Your task to perform on an android device: I wish to protect my plants from the upcoming winter's extreme cold. That's why I wish to read an article on the Plantum app that offers "winter plant care tactics for surviving the cold" as inspiration.
Image 0: 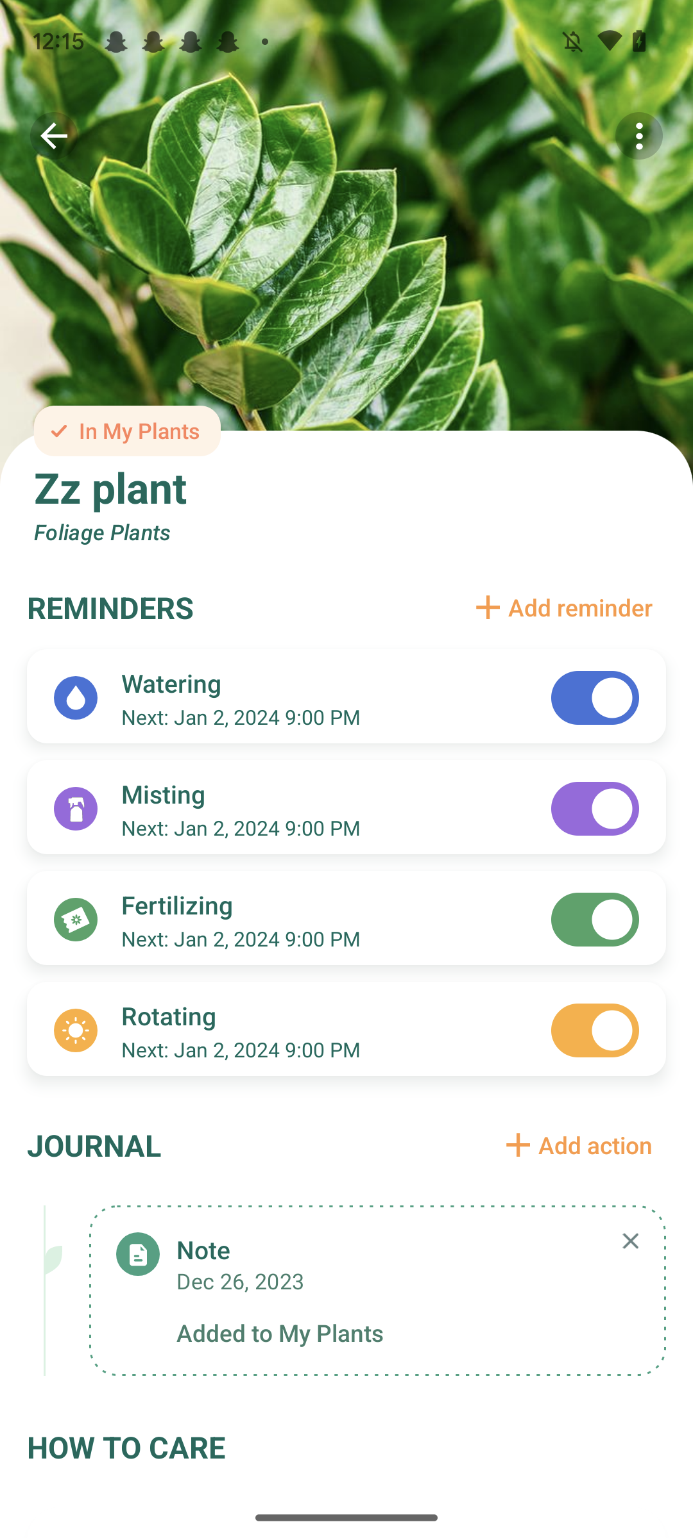
Go back to the previous page
Step 0: press back button
Image 1: 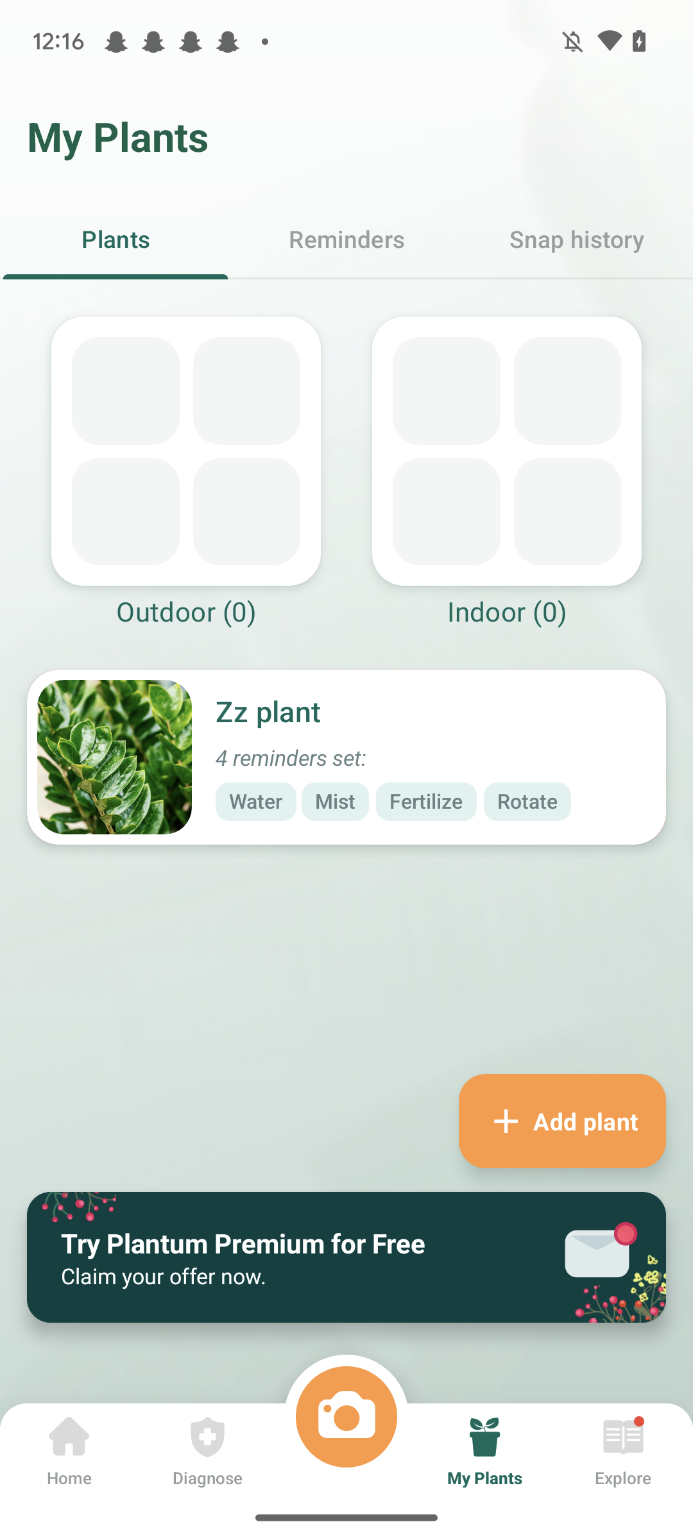
Click on Explore at the bottom of right corner
Step 1: click (624, 1452)
Image 2: 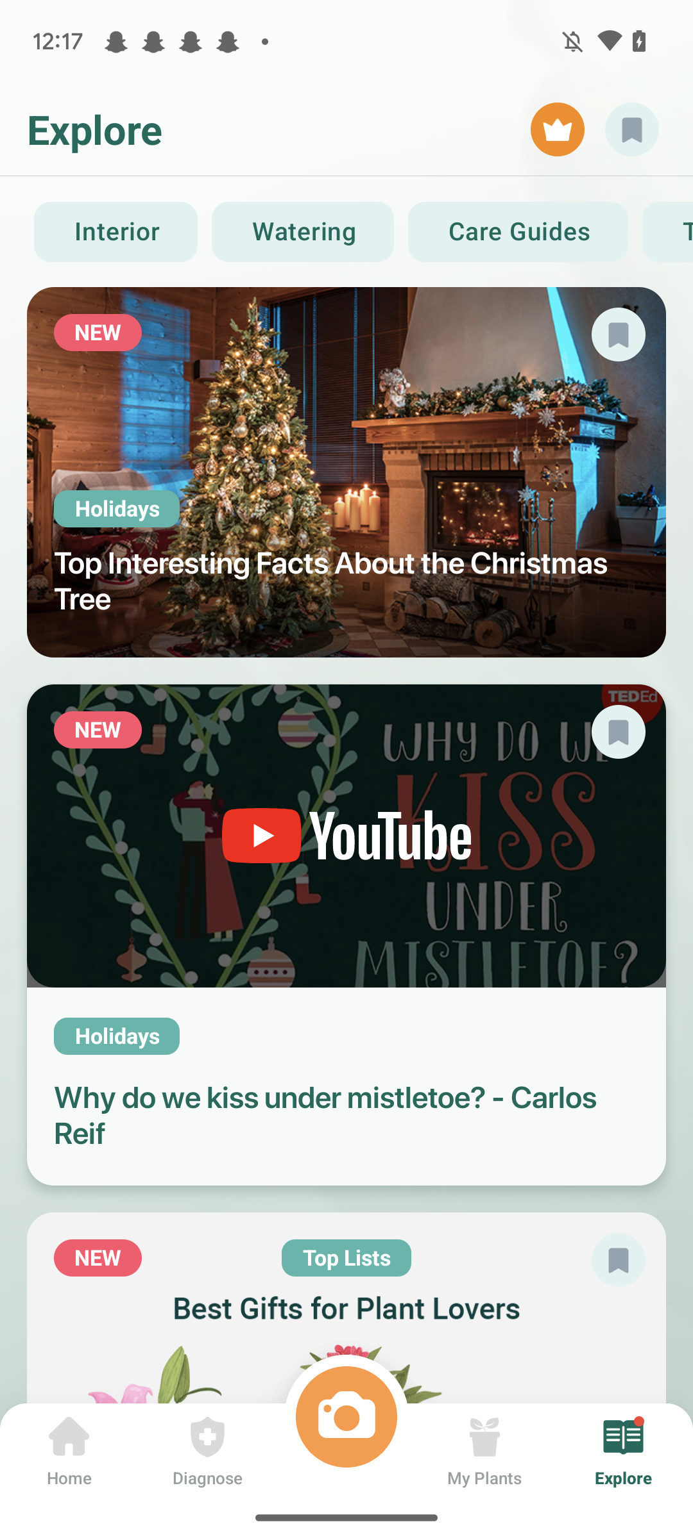
Click on Care Guides option at the top right corner of the screen
Step 2: click (518, 231)
Image 3: 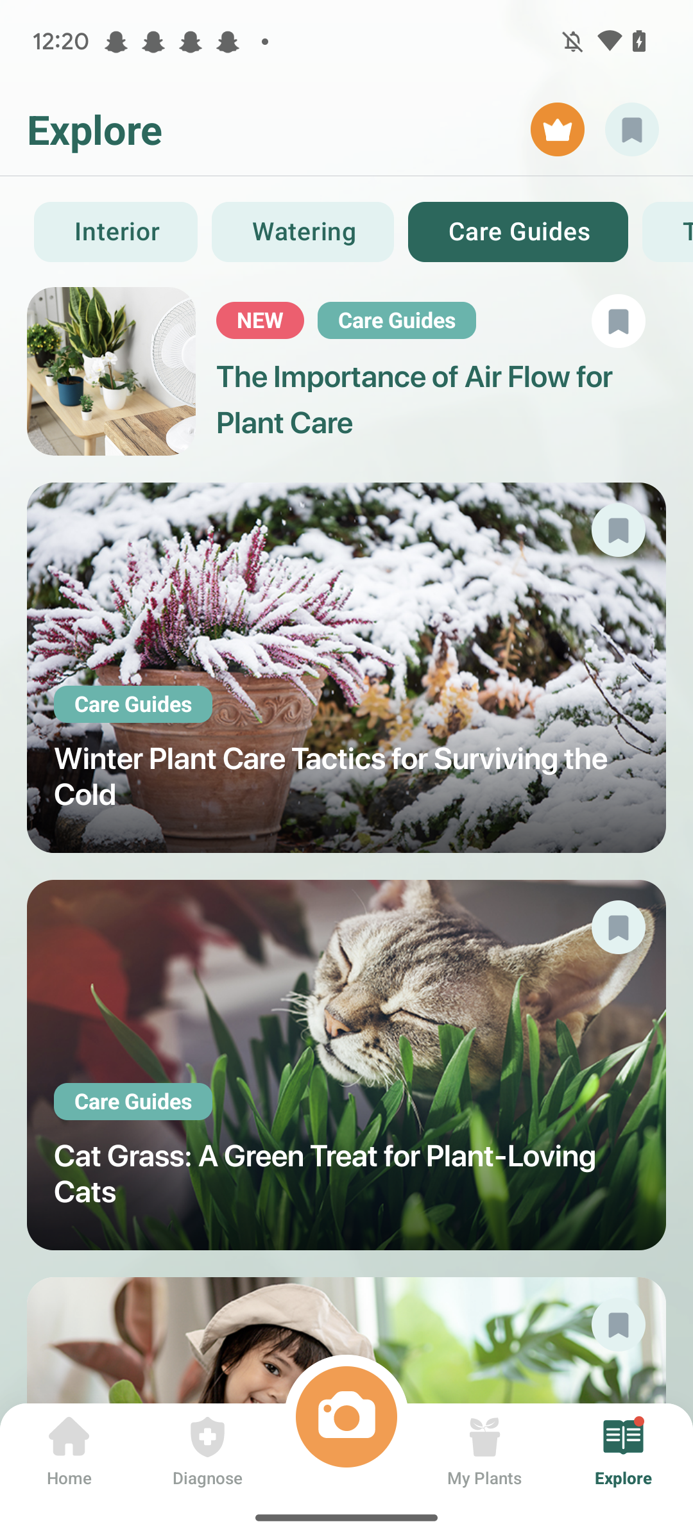
Click on winter plant care tactics for surviving the cold
Step 3: click (330, 664)
Image 4: 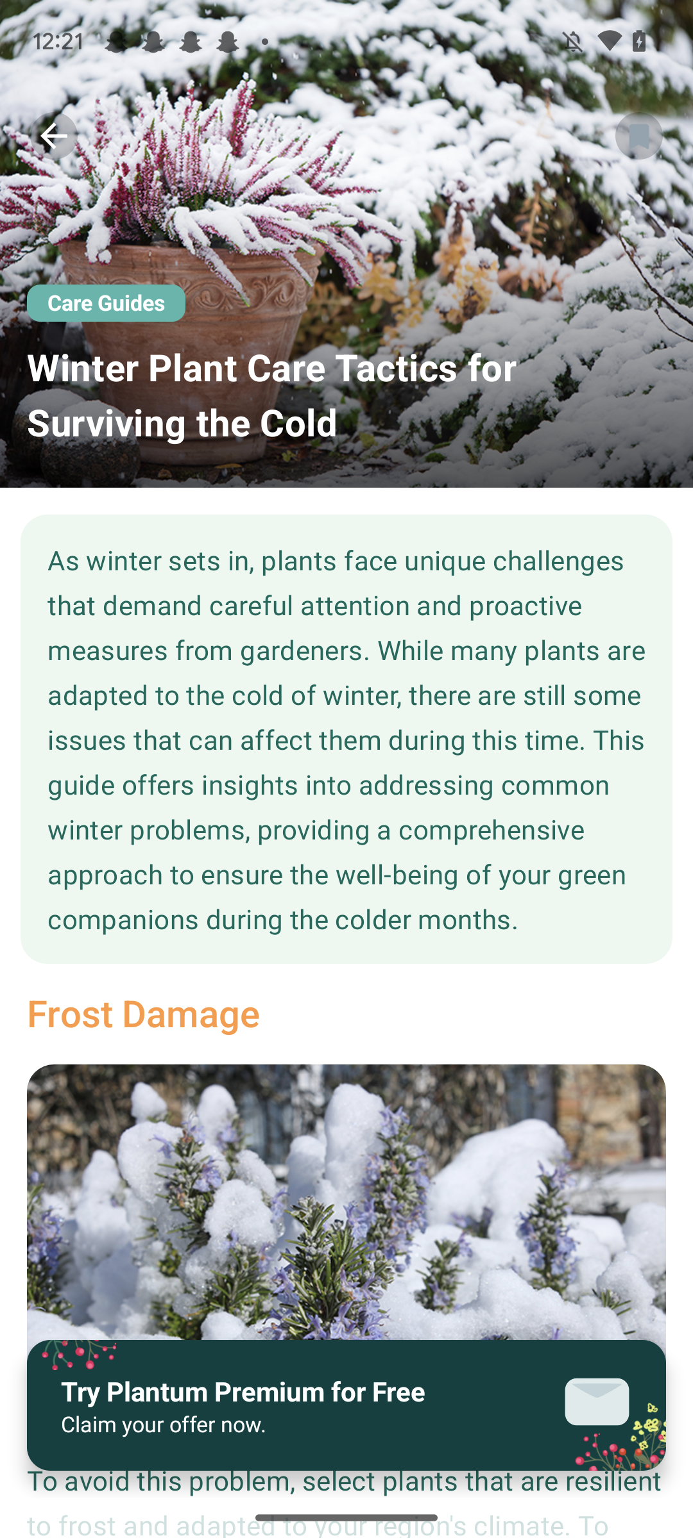
Swipe up
Step 4: scroll down
Image 5: 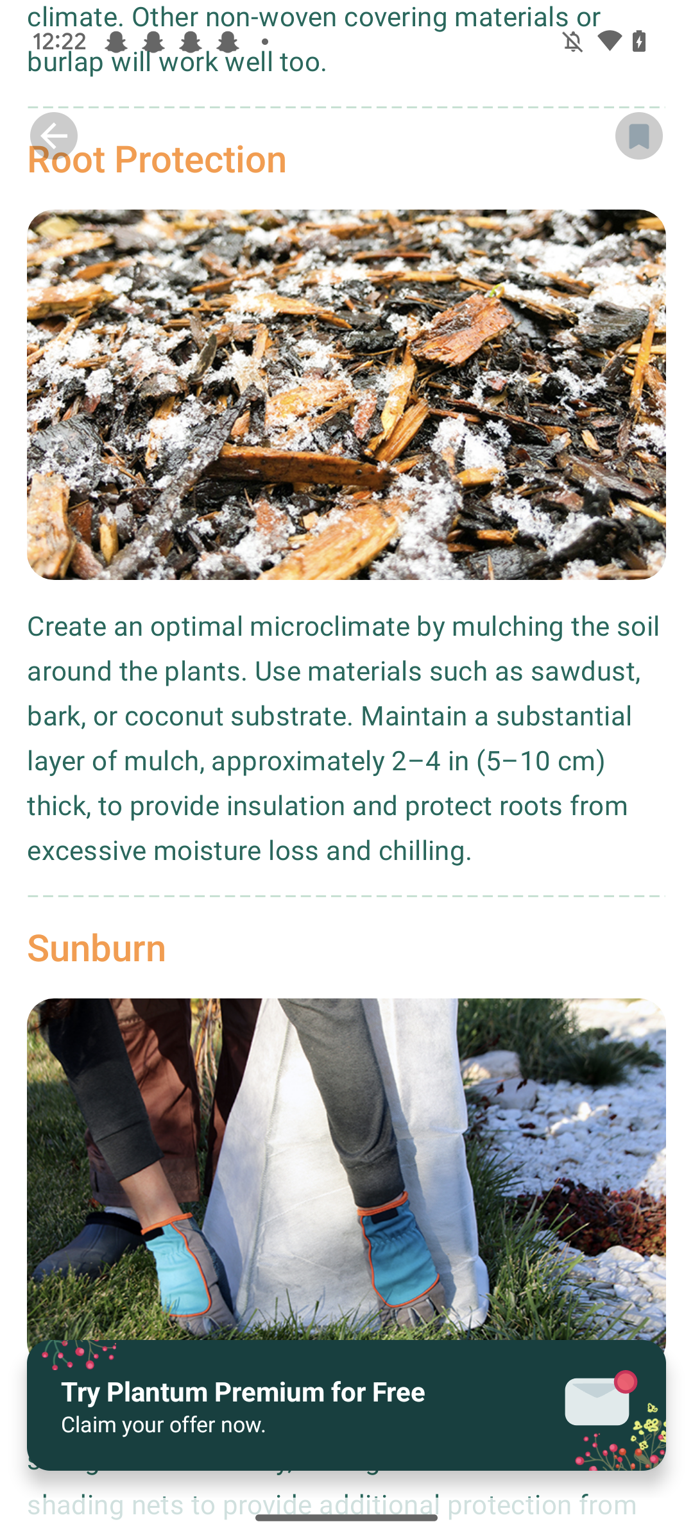
Swipe up
Step 5: scroll down